Your task to perform on an android device: I want to save the existing presentation with the title Business Goal 1.
Image 0: 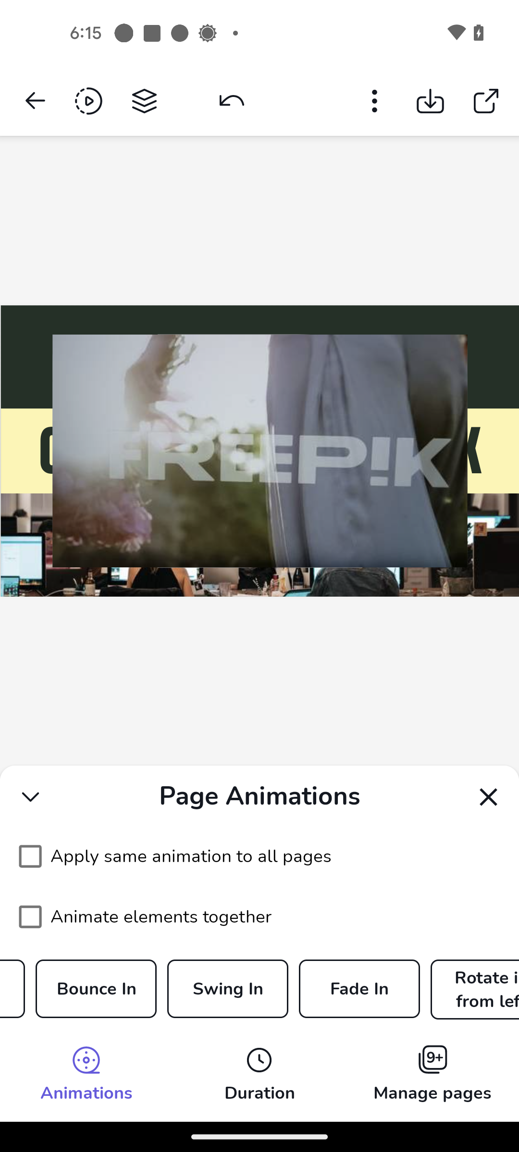
Click on the Three dots icon at the top of the screen
Step 0: click (374, 99)
Image 1: 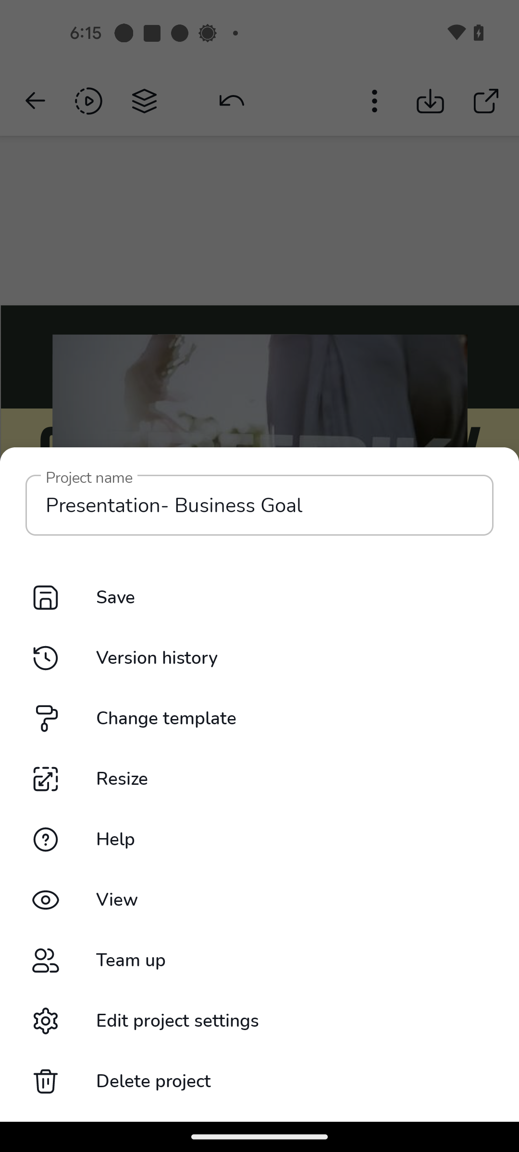
Click on the Project name text bar
Step 1: click (259, 505)
Image 3: 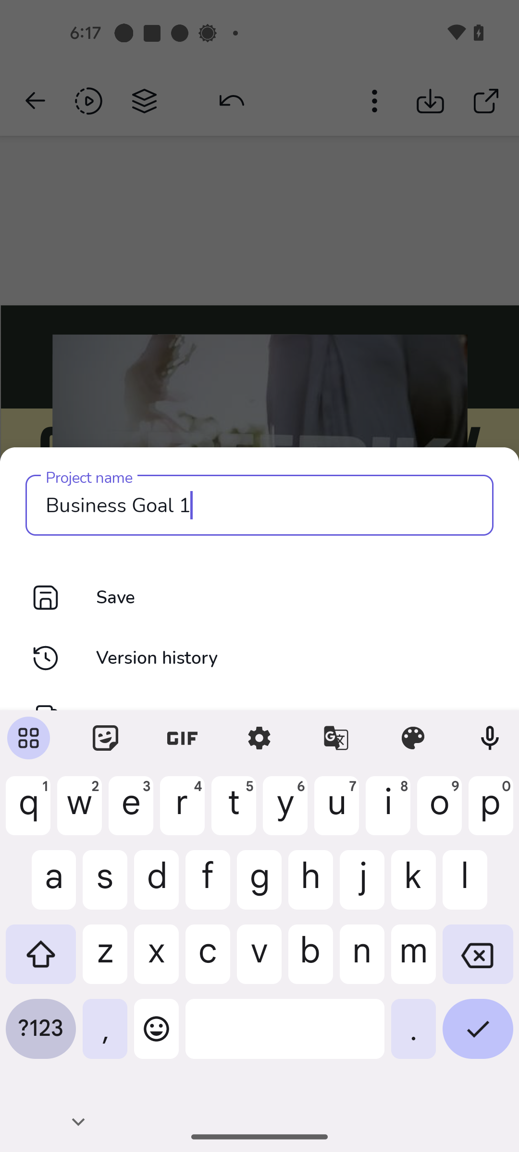
Click on the Tick button at the bottom right corner of the screen
Step 3: click (478, 1036)
Image 4: 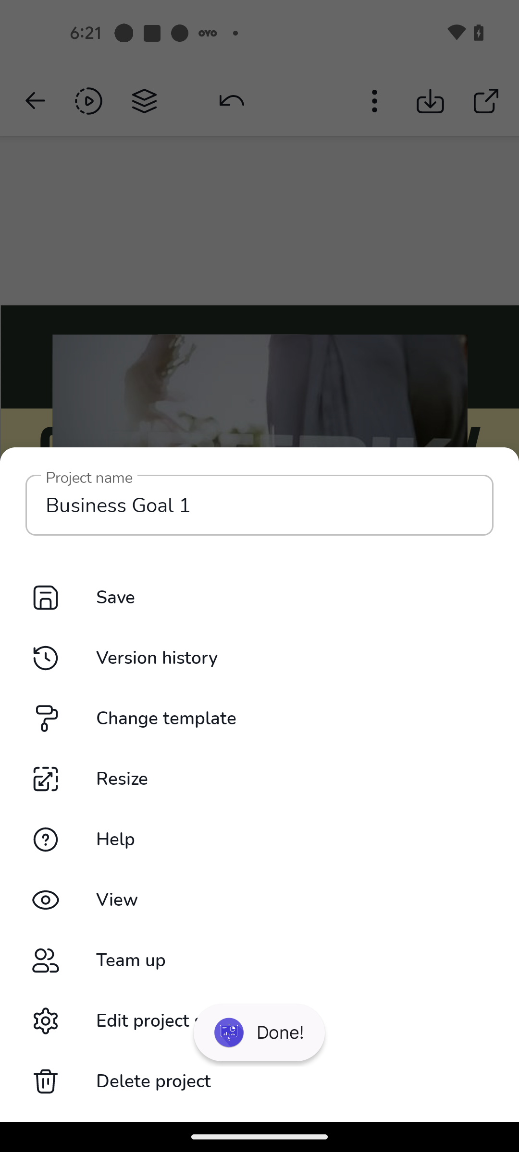
Click on the Save Option
Step 4: click (115, 597)